Your task to perform on an android device: Ibis Copacabana Posto 5 is an excellent spot to stay, in my opinion. For more information about the Ibis Copacabana Posto 5 hotel, see the Agoda app.
Image 0: 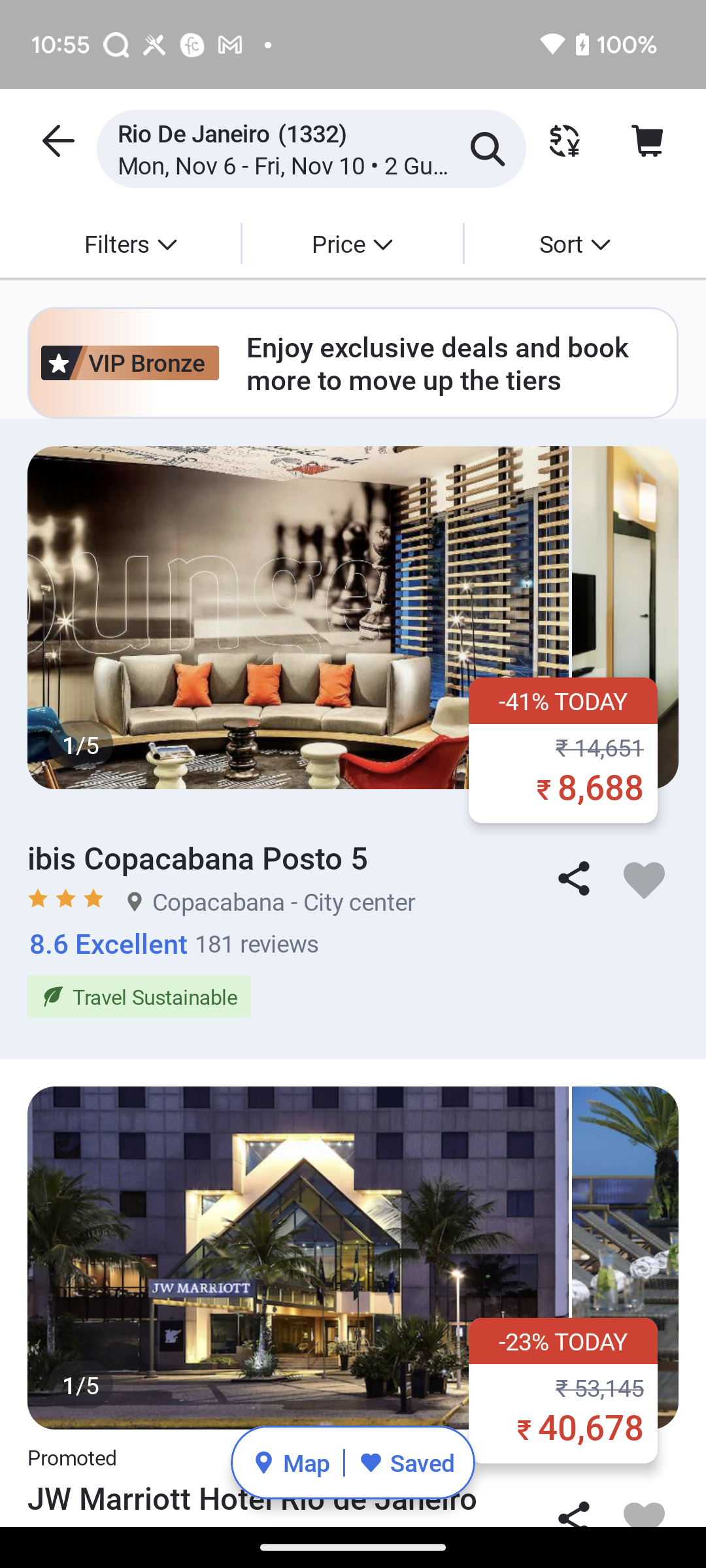
Click on Ibis Copacabana Posto 5 hotel
Step 0: click (233, 741)
Image 1: 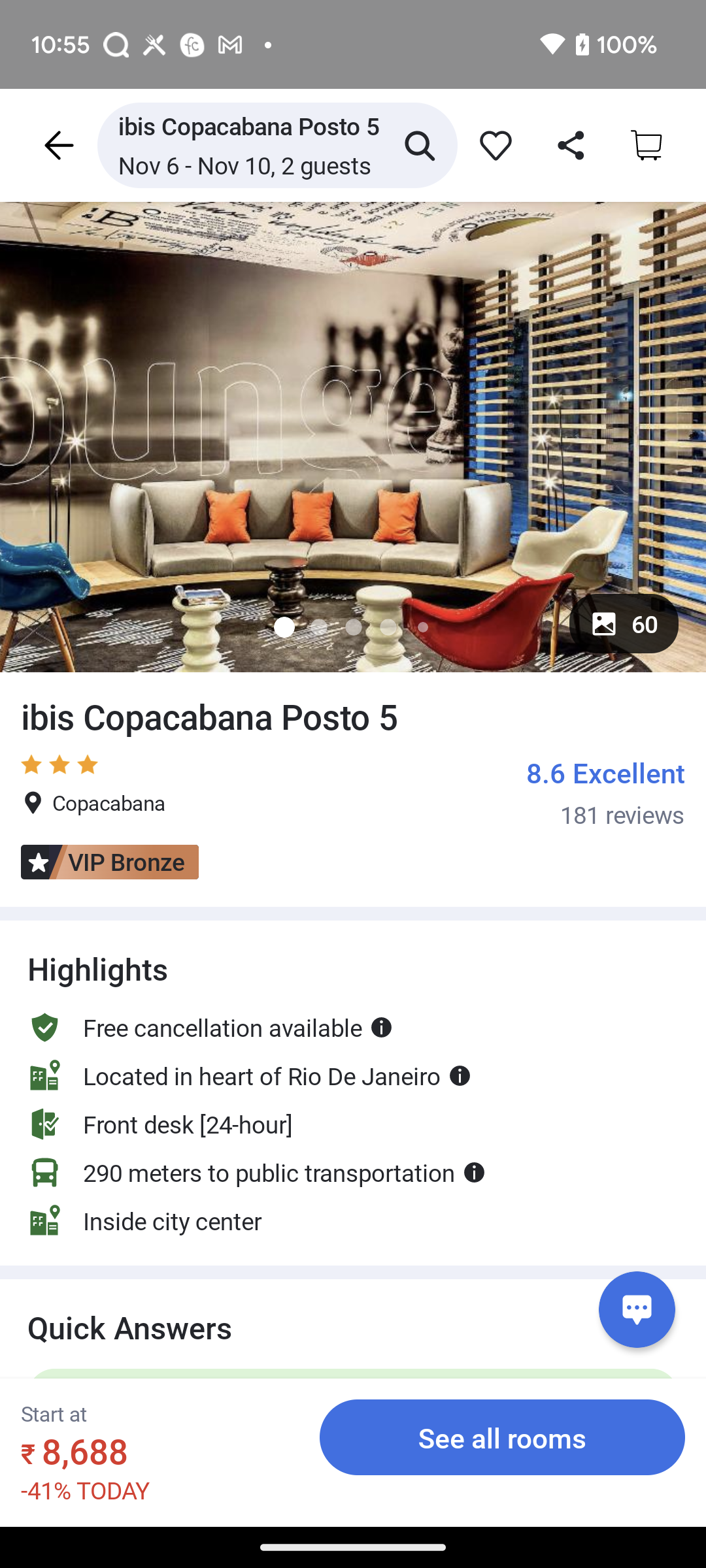
Swipe up to see facilities
Step 1: scroll down
Image 2: 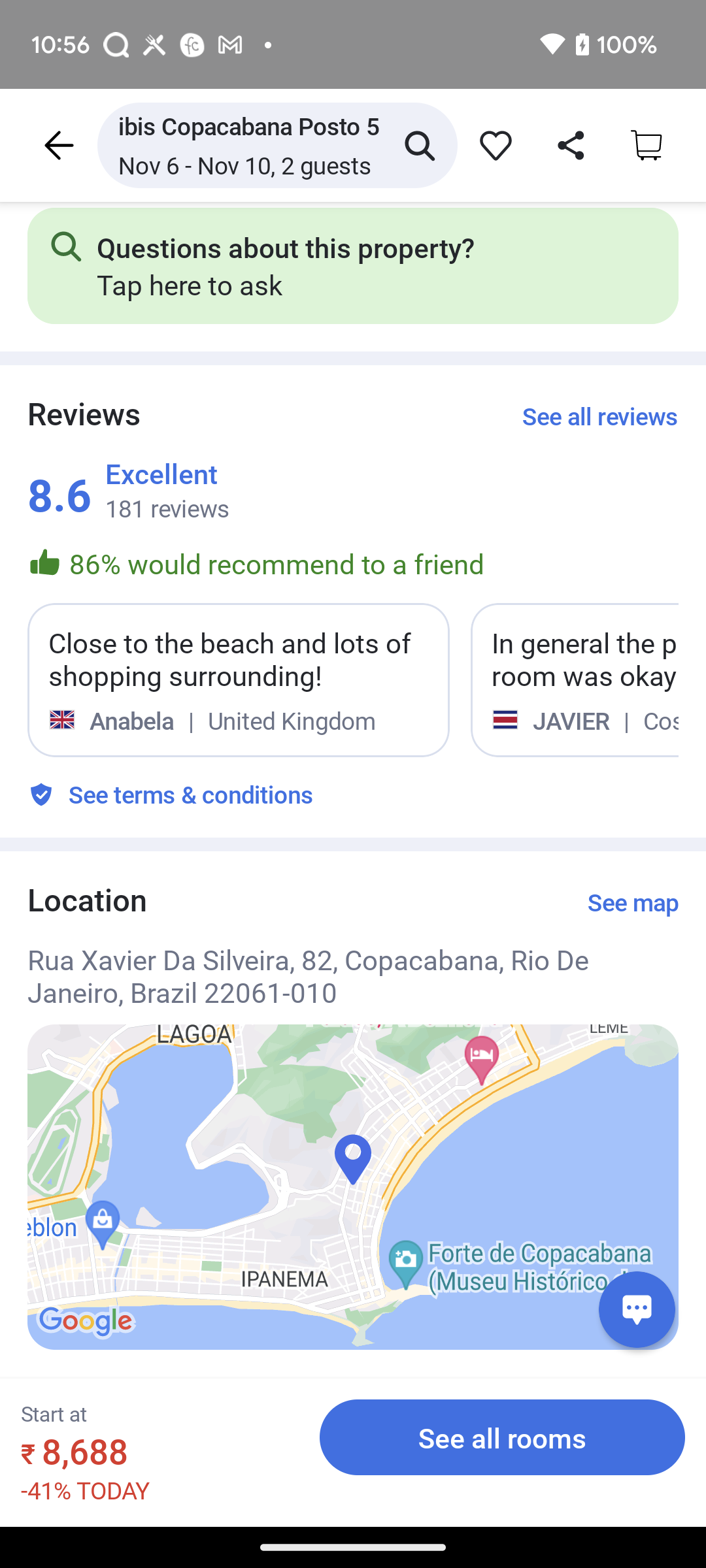
Swipe up to see facilities
Step 2: scroll down
Image 3: 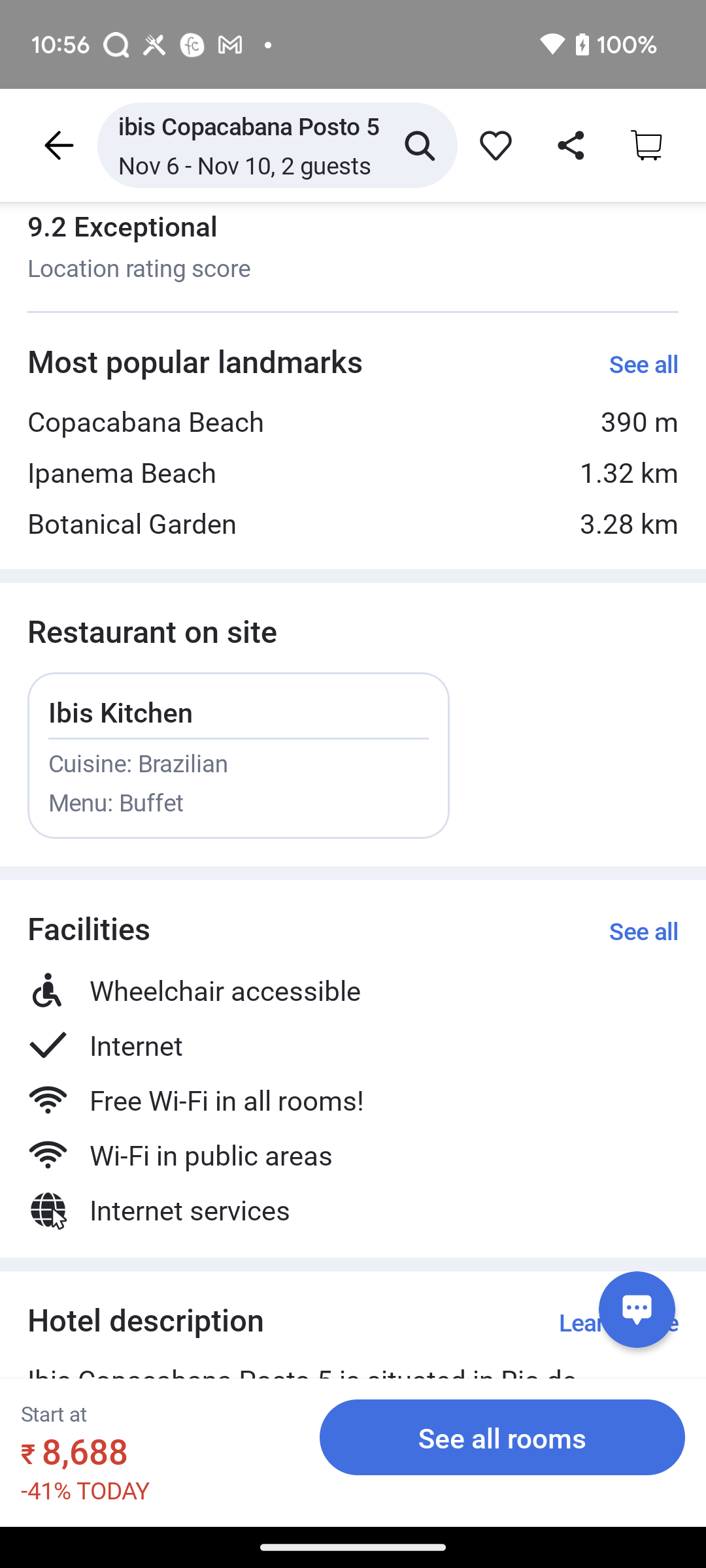
Click on See all Facilities option
Step 3: click (644, 930)
Image 4: 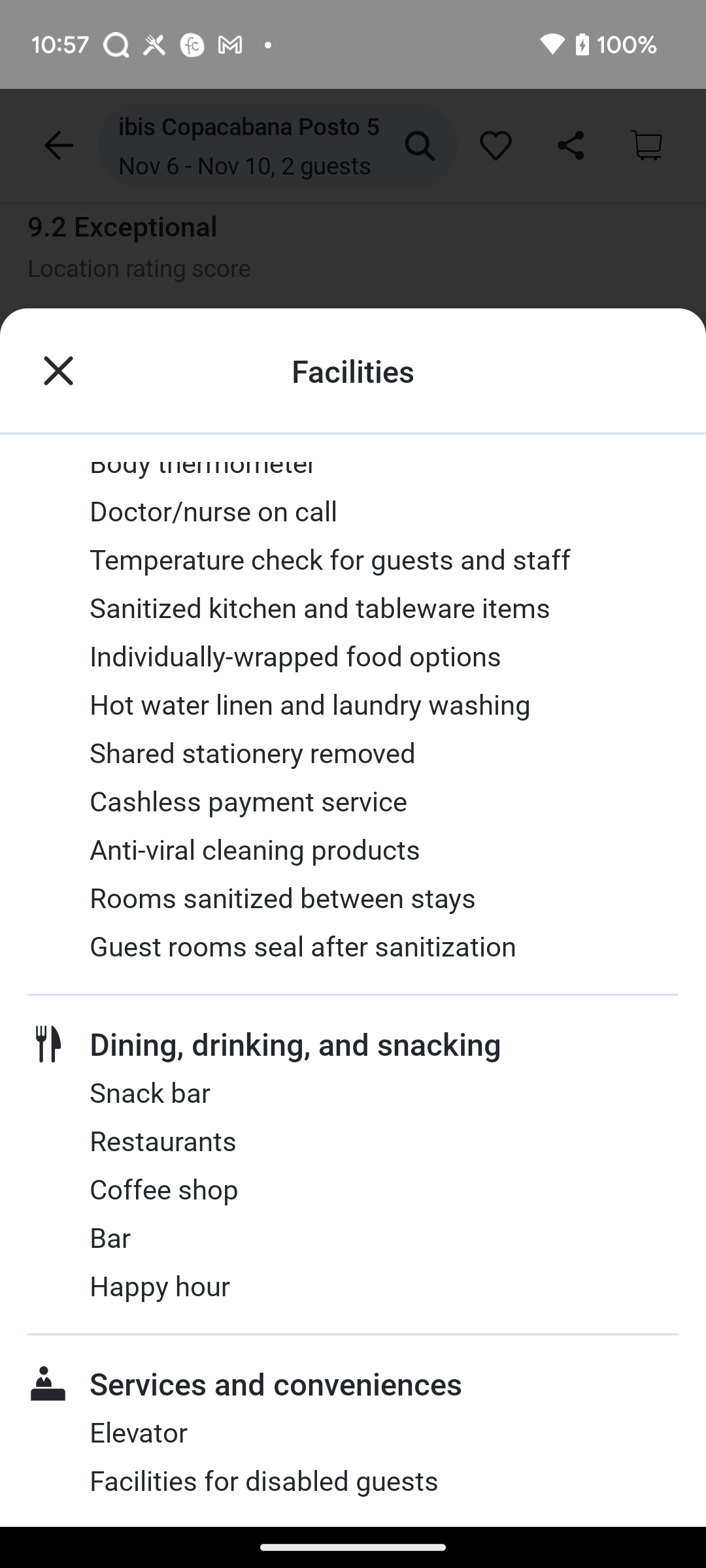
swipe up
Step 4: scroll down
Image 5: 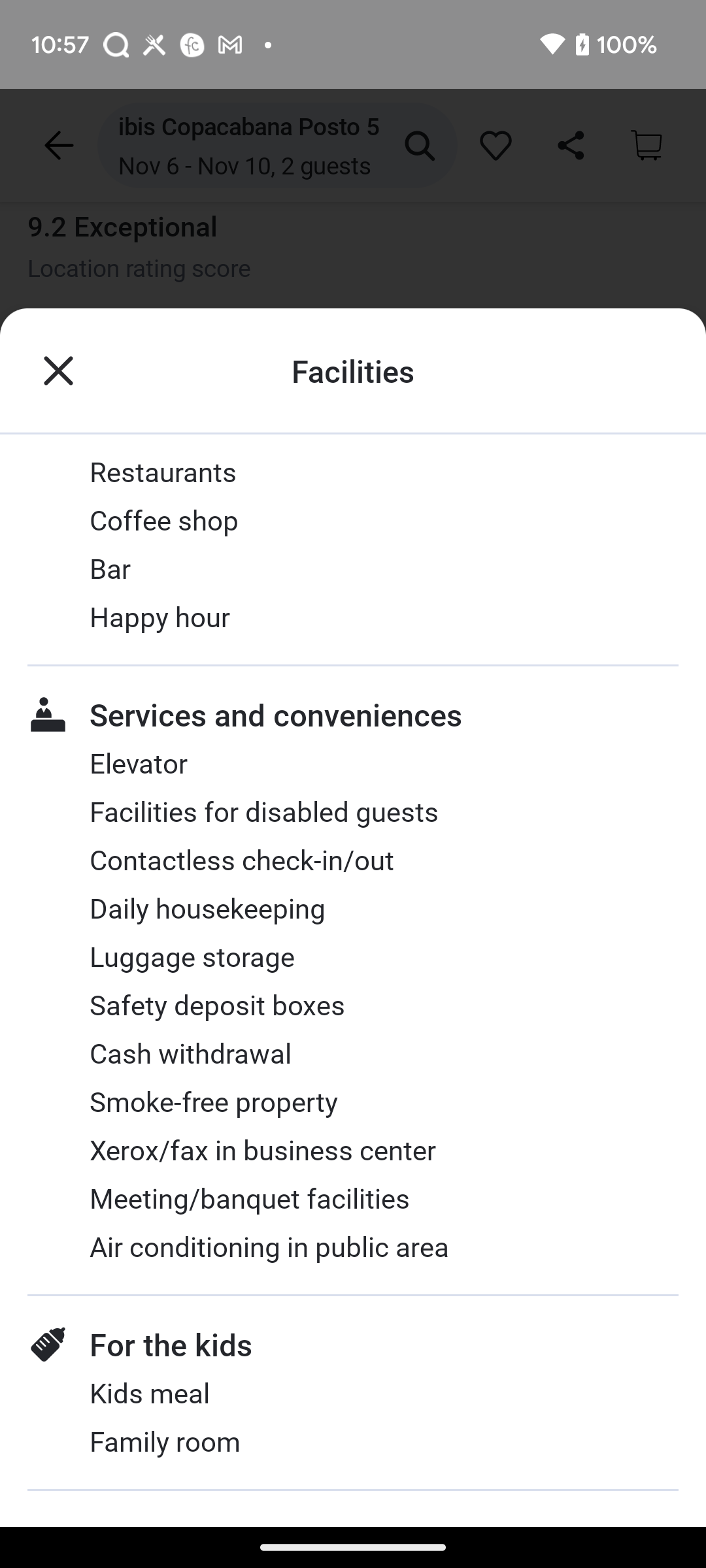
swipe up
Step 5: scroll down